Your task to perform on an android device: Its my father's rugby match on 5th December, so search for sports shoes on Ajio app.
Image 0: 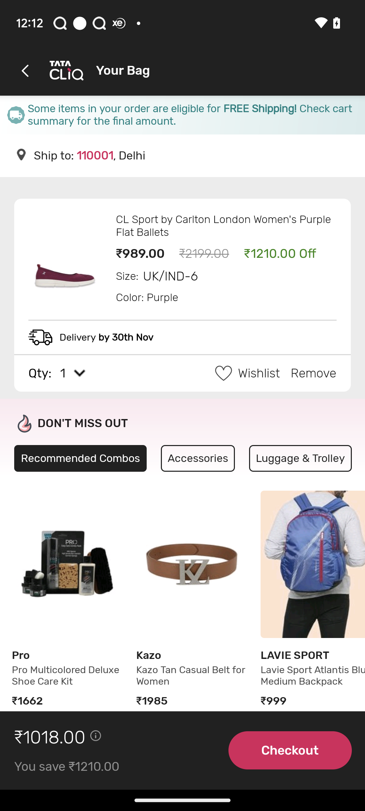
Open ajio app
Step 0: open app "AJIO"
Image 1: 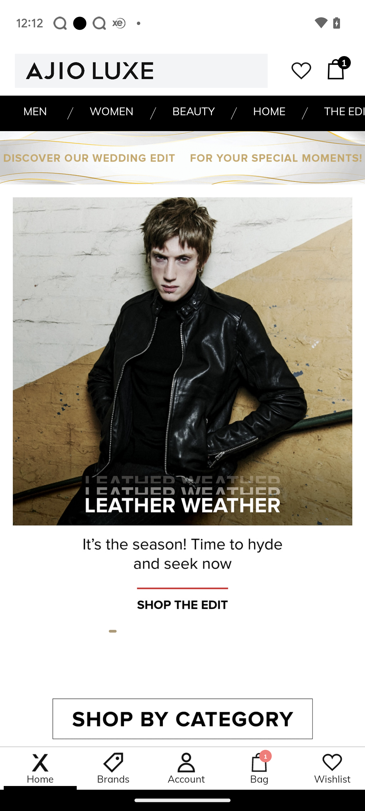
Open ajio app
Step 1: wait
Image 3: 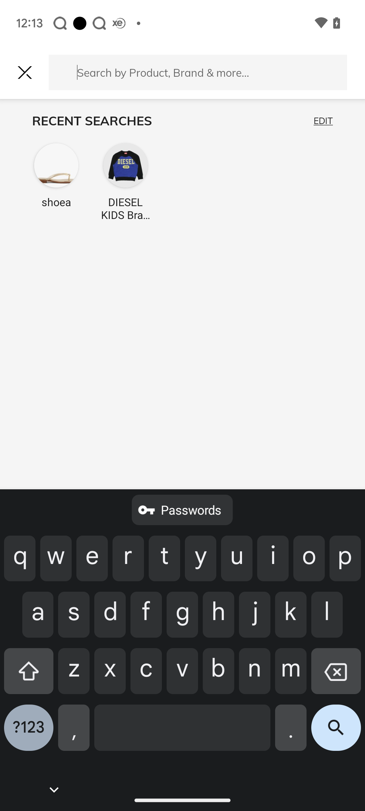
Enter sports shoes for men in the searchtextbox
Step 3: type "Sports shoes for men"
Image 4: 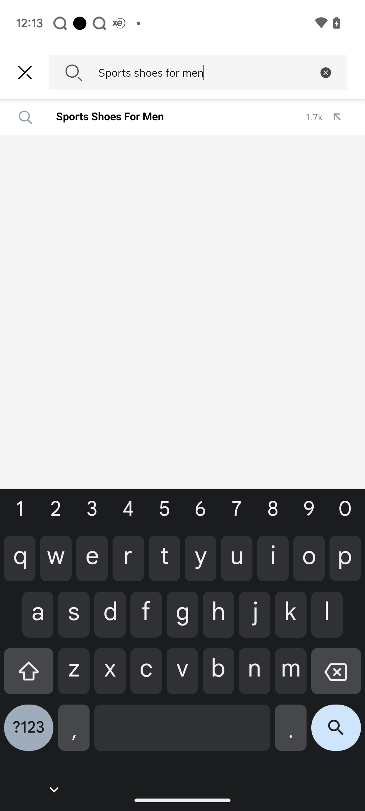
click on the suggested search result
Step 4: click (169, 117)
Image 5: 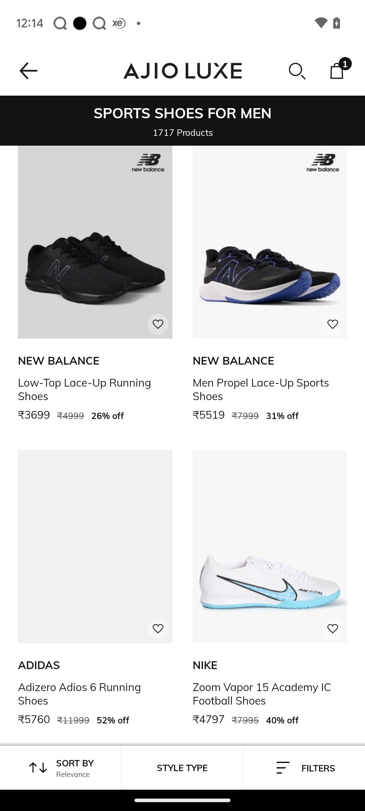
click on the suggested search result
Step 5: wait